Your task to perform on an android device: To find the best offers at fair rates, I wish to utilize the Amazon app to compare the costs of the Nikon D7500 20.9MP DSLR Camera (18-140 mm Lens, 23.5 x 15.7 mm Sensor, Game-Changing Resolution) with those of other comparable products.
Image 2: 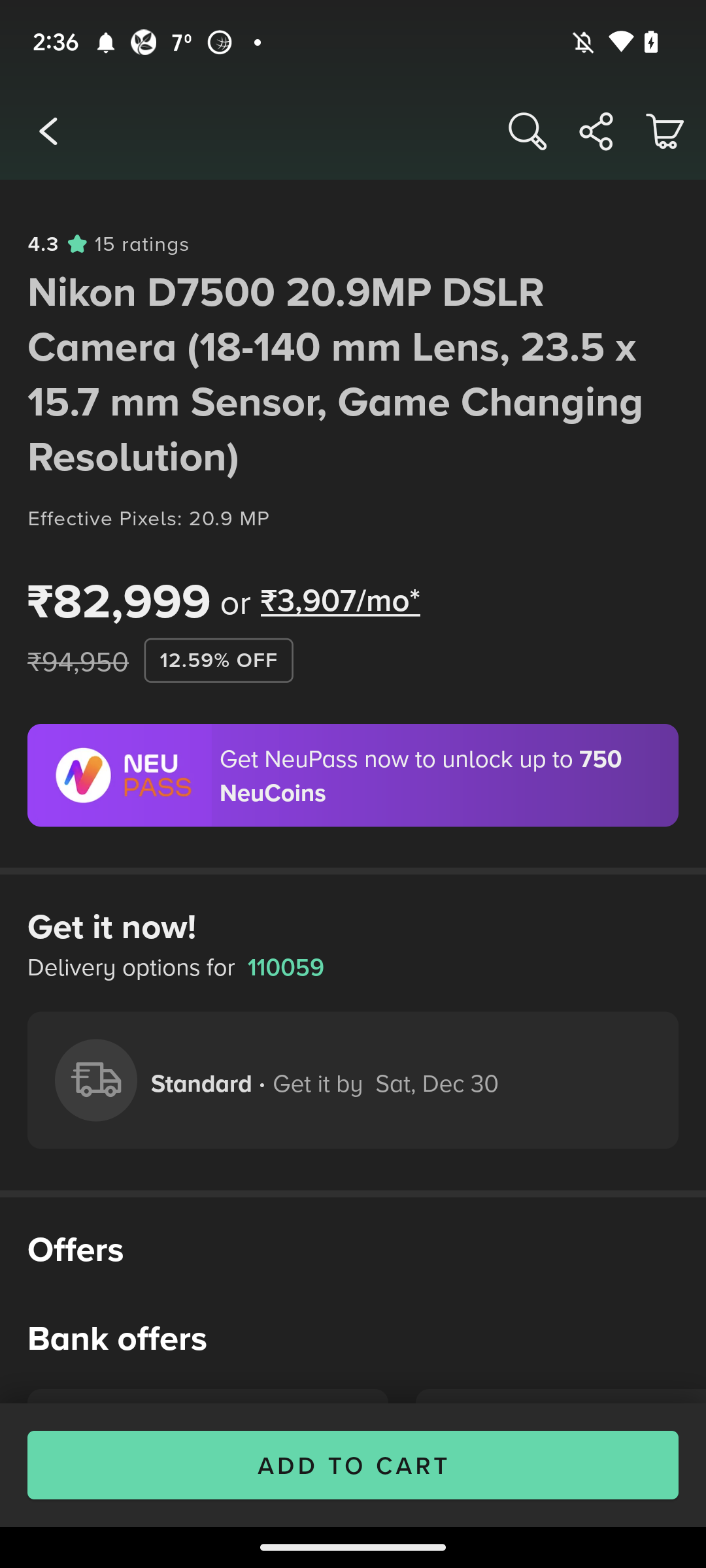
Swipe up to view similar product
Step 2: scroll down
Image 3: 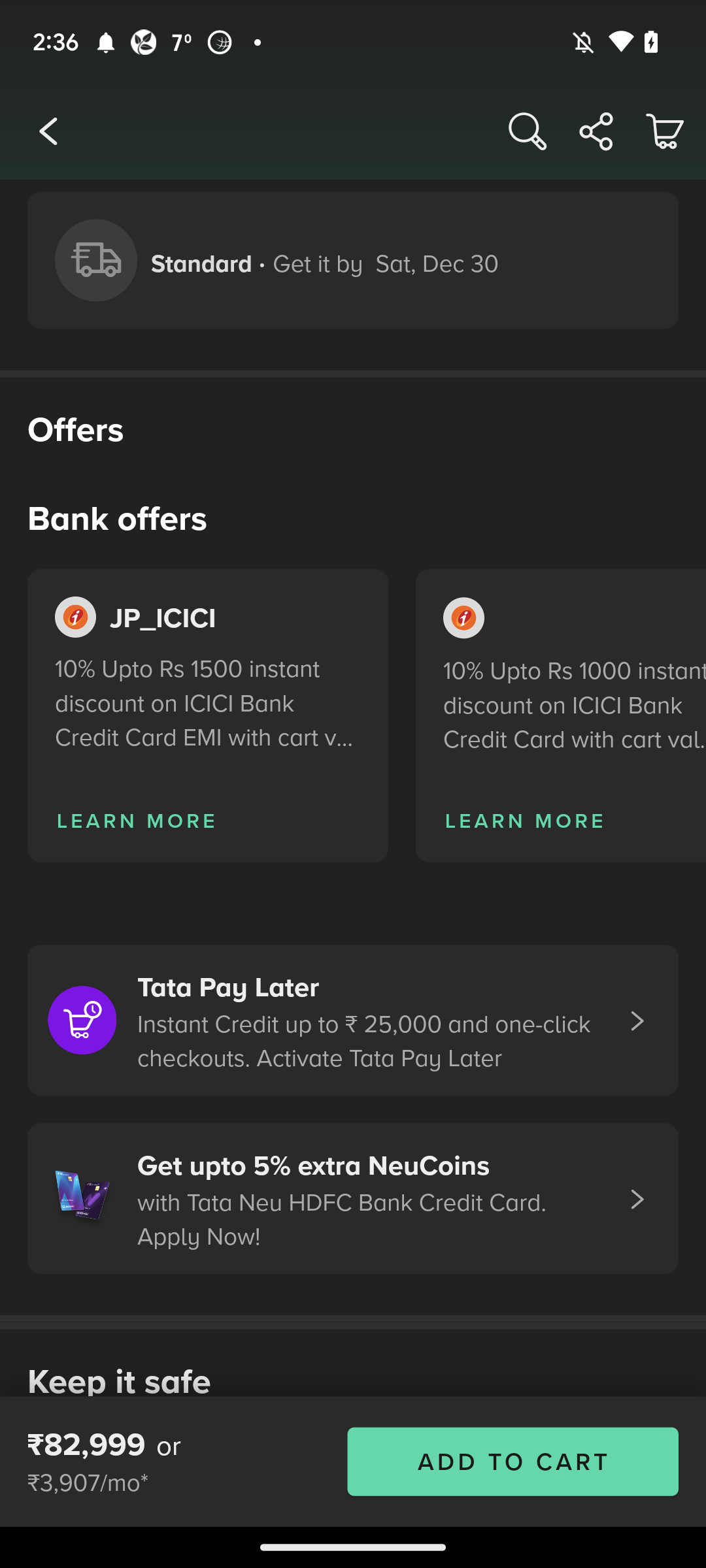
Swipe up to view similar product
Step 3: scroll down
Image 4: 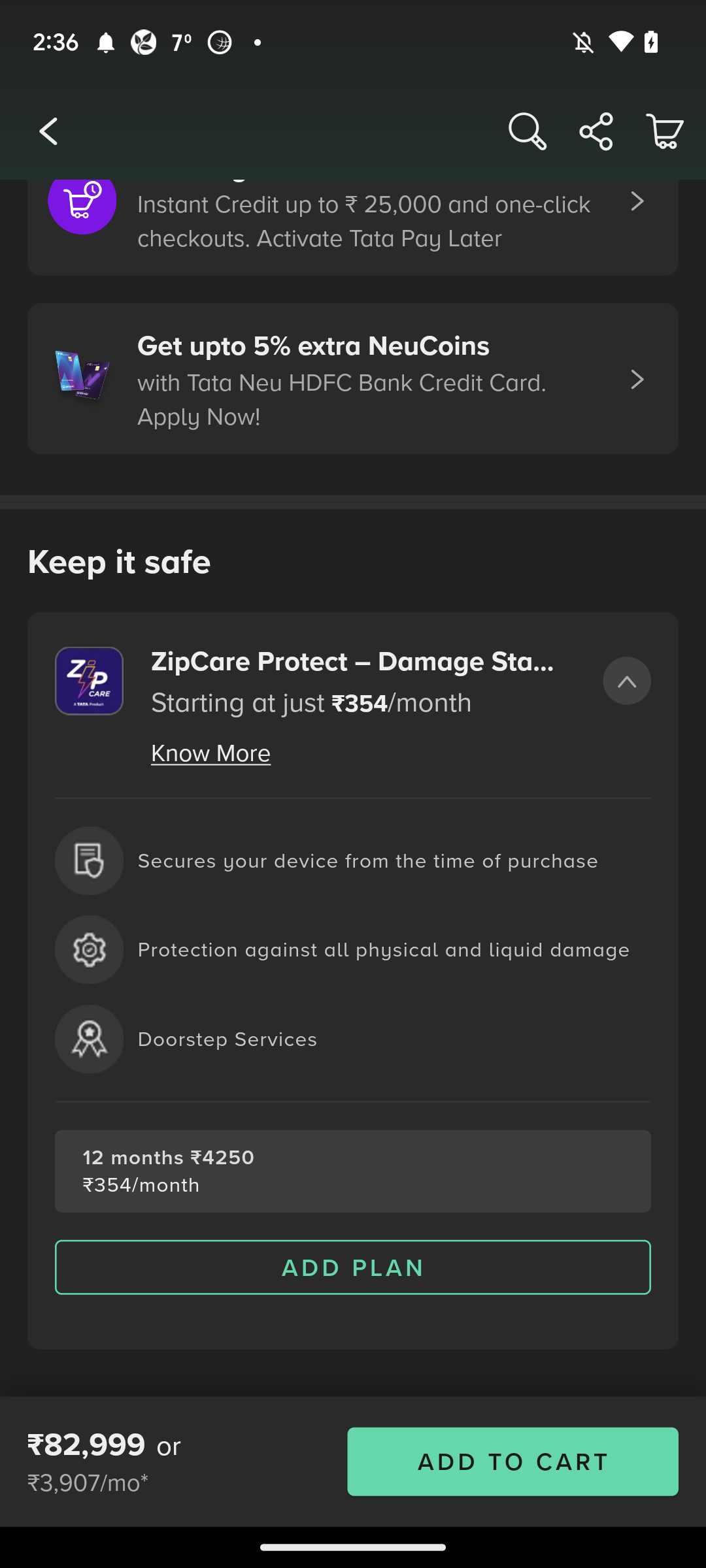
Swipe up to view similar product
Step 4: scroll down
Image 5: 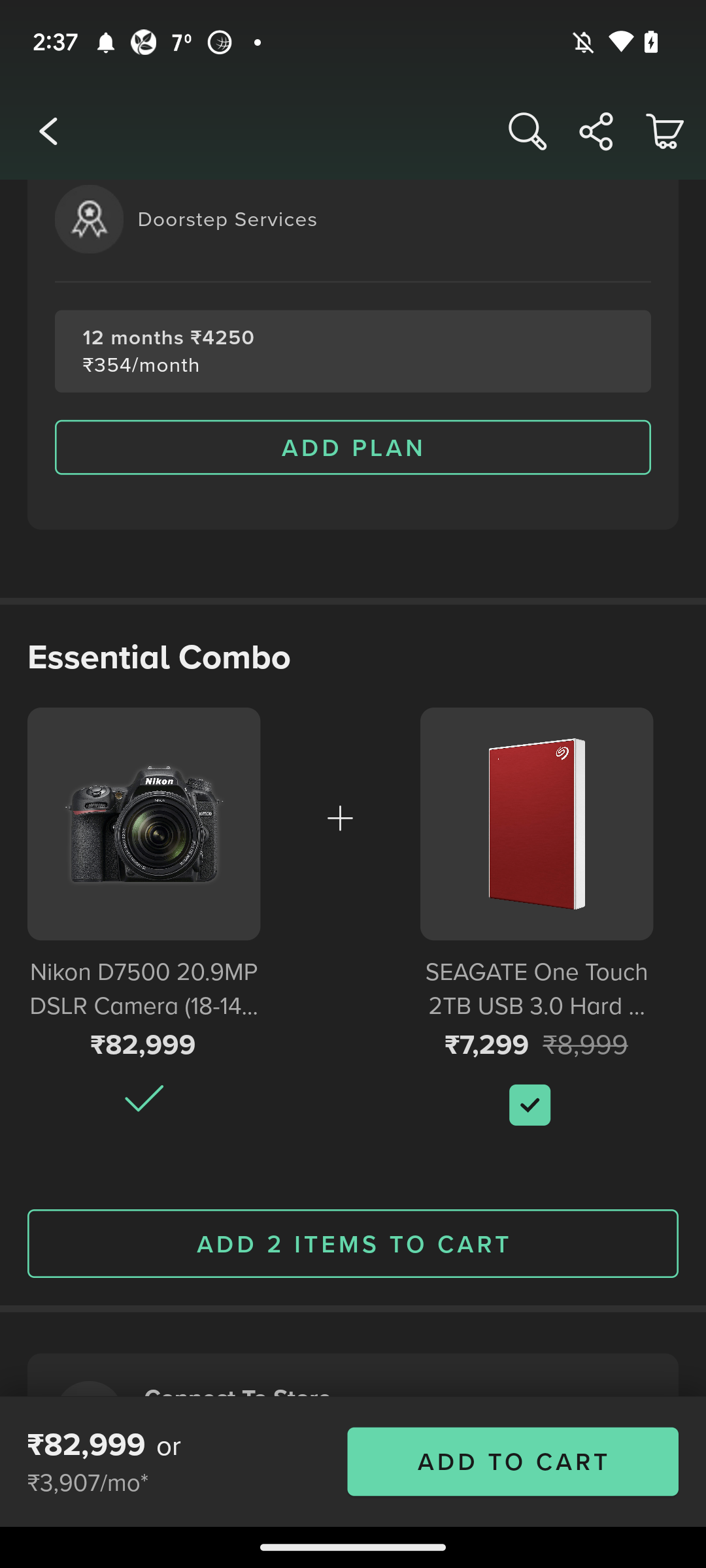
Swipe up to view similar product
Step 5: scroll down
Image 6: 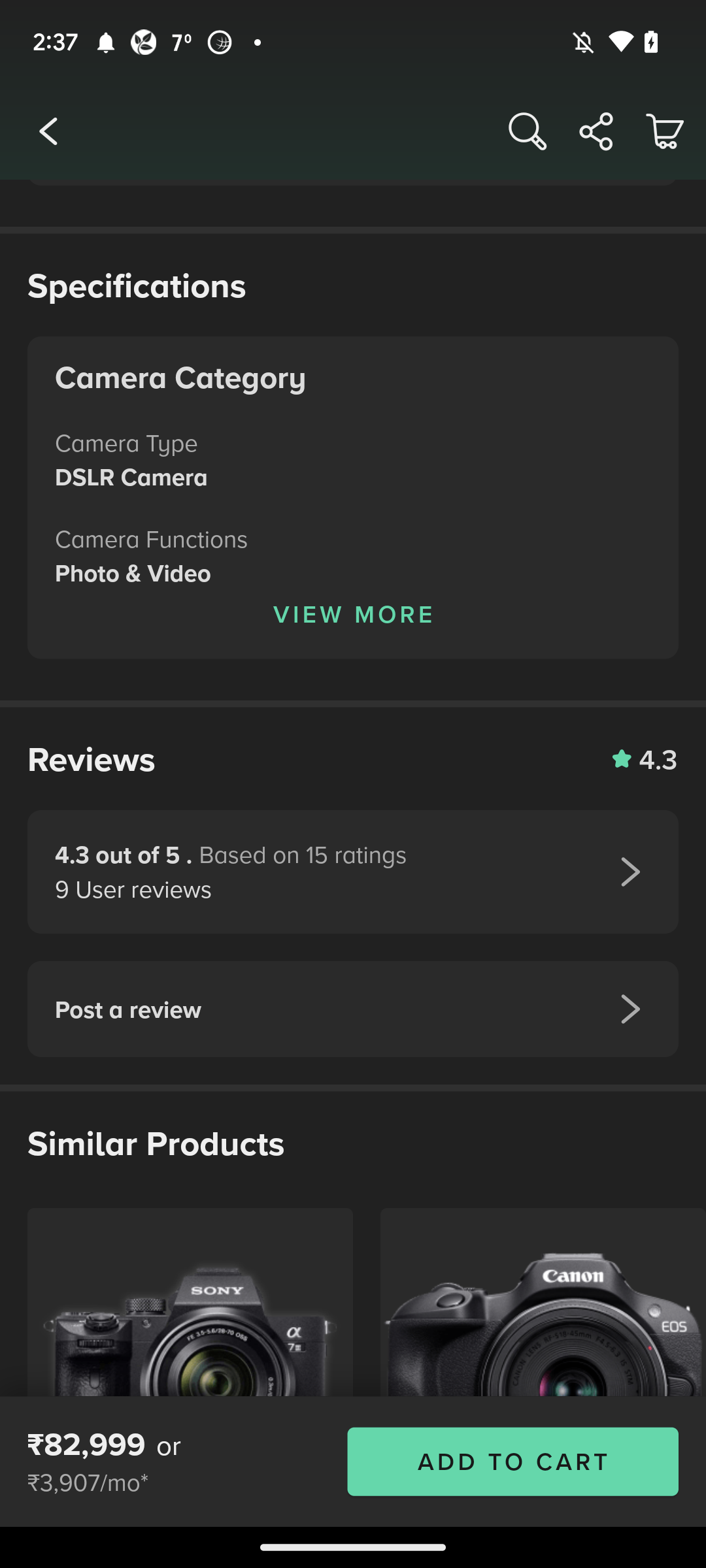
Swipe up to view similar product
Step 6: scroll down
Image 7: 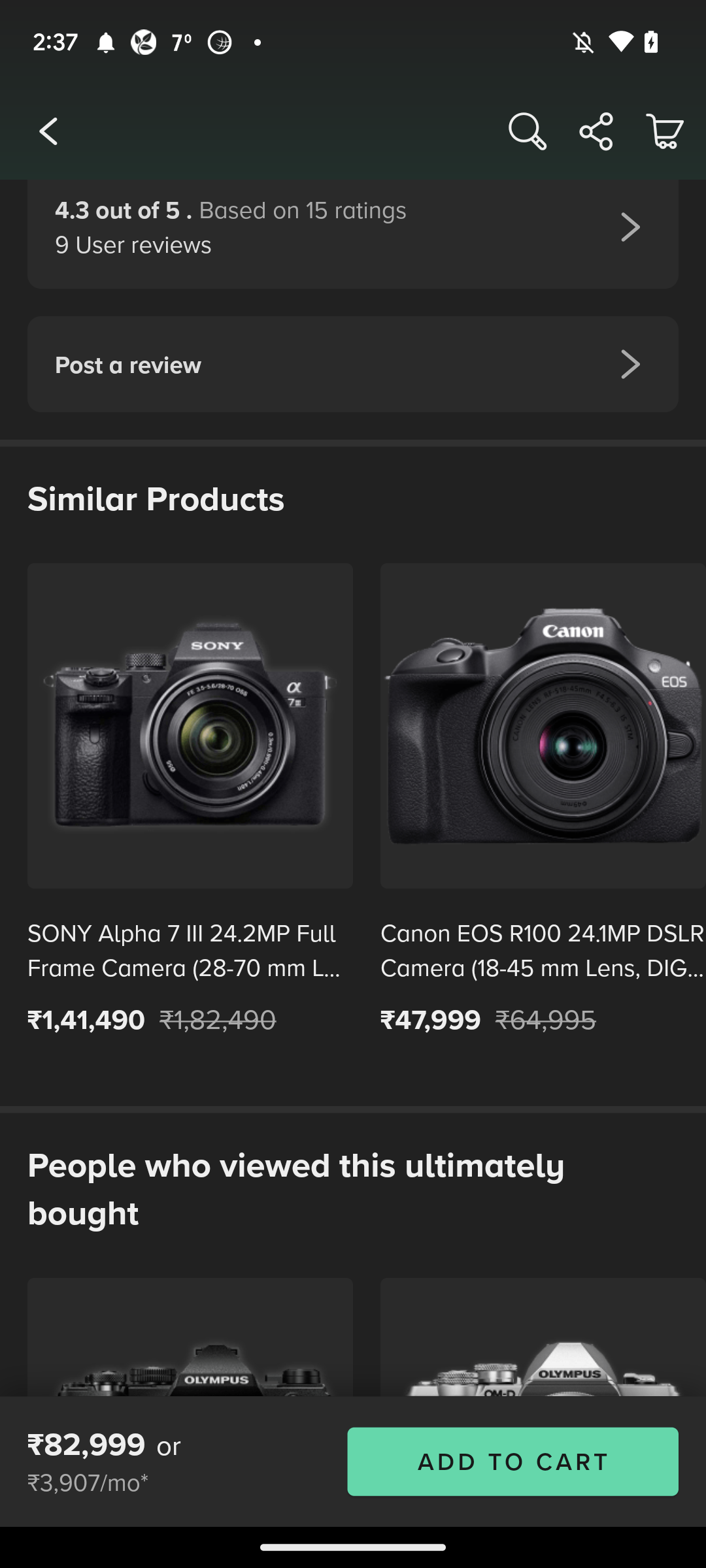
Swipe left 
Step 7: scroll right
Image 8: 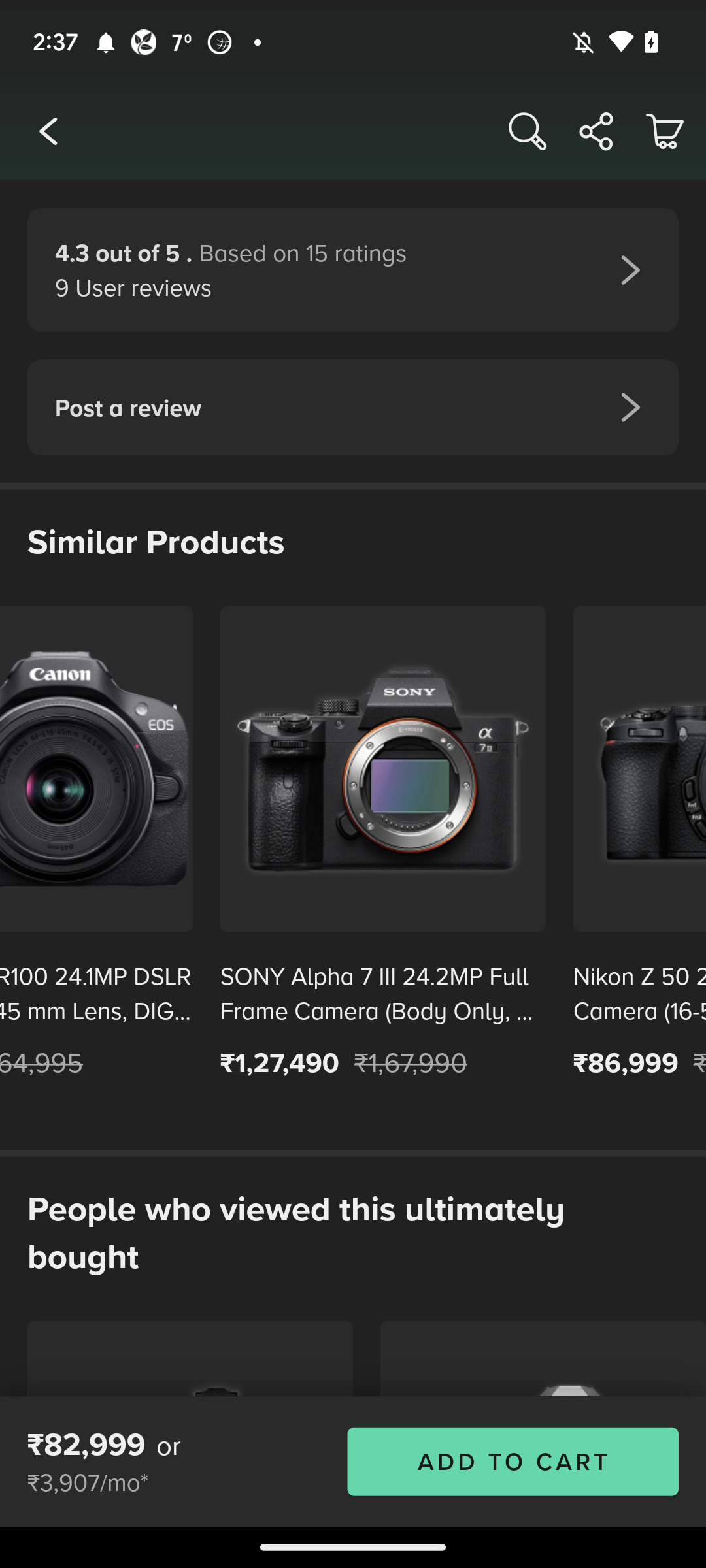
Swipe left 
Step 8: scroll right
Image 9: 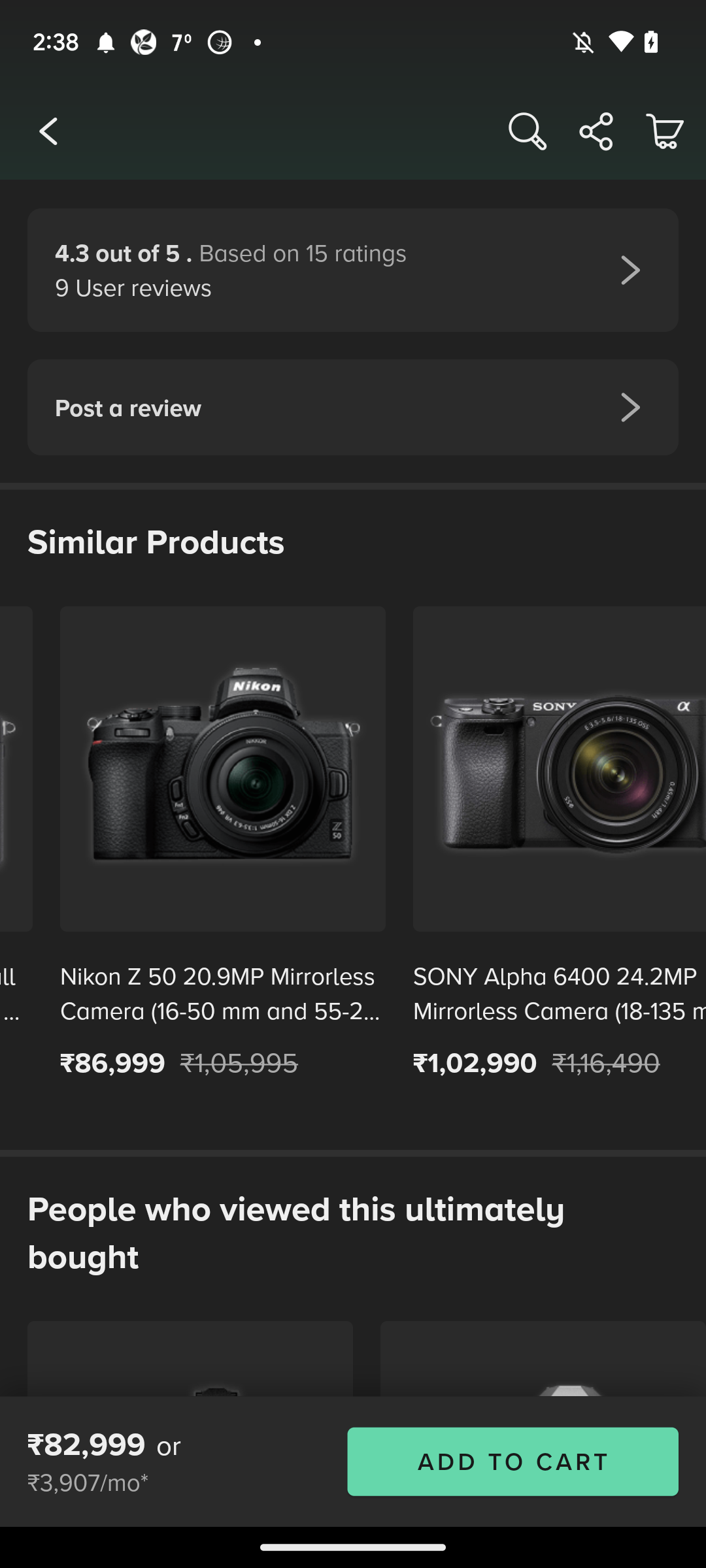
Swipe left 
Step 9: scroll right